Your task to perform on an android device: I'd want to identify the plants by taking a picture of them  to find out what species they are in the Plantum app.
Image 0: 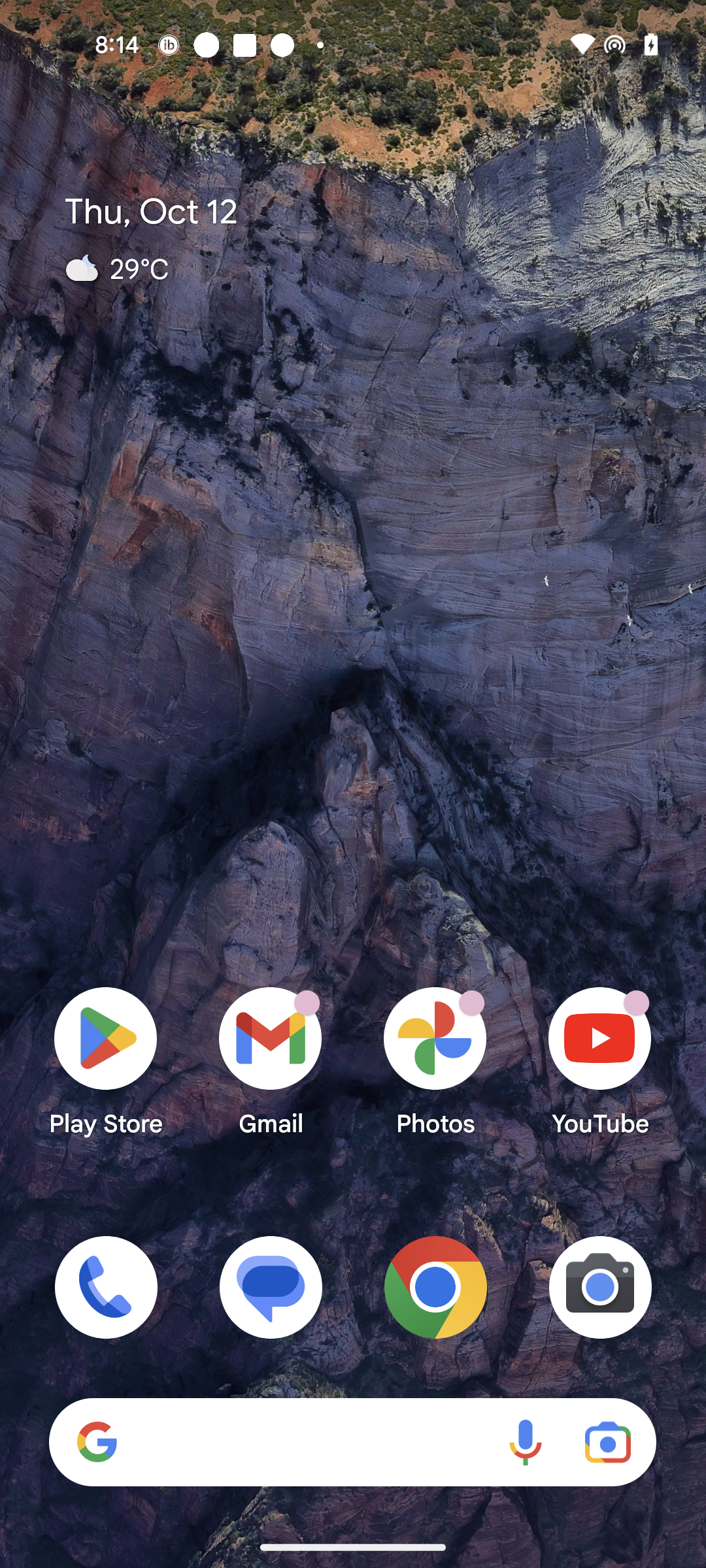
Open Plantum app
Step 0: open app "Plantum"
Image 1: 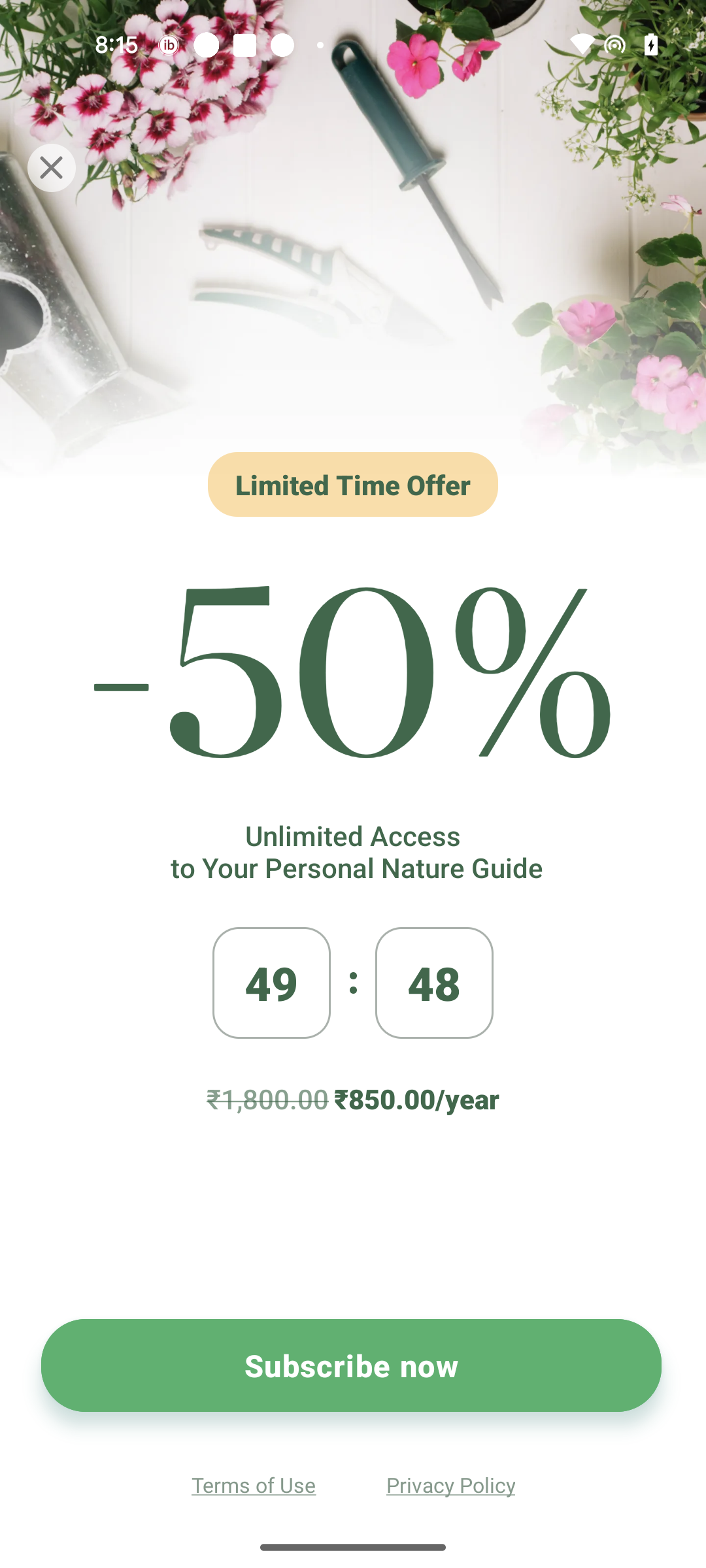
Click on the Close icon at the top left corner of the screen
Step 1: click (49, 163)
Image 2: 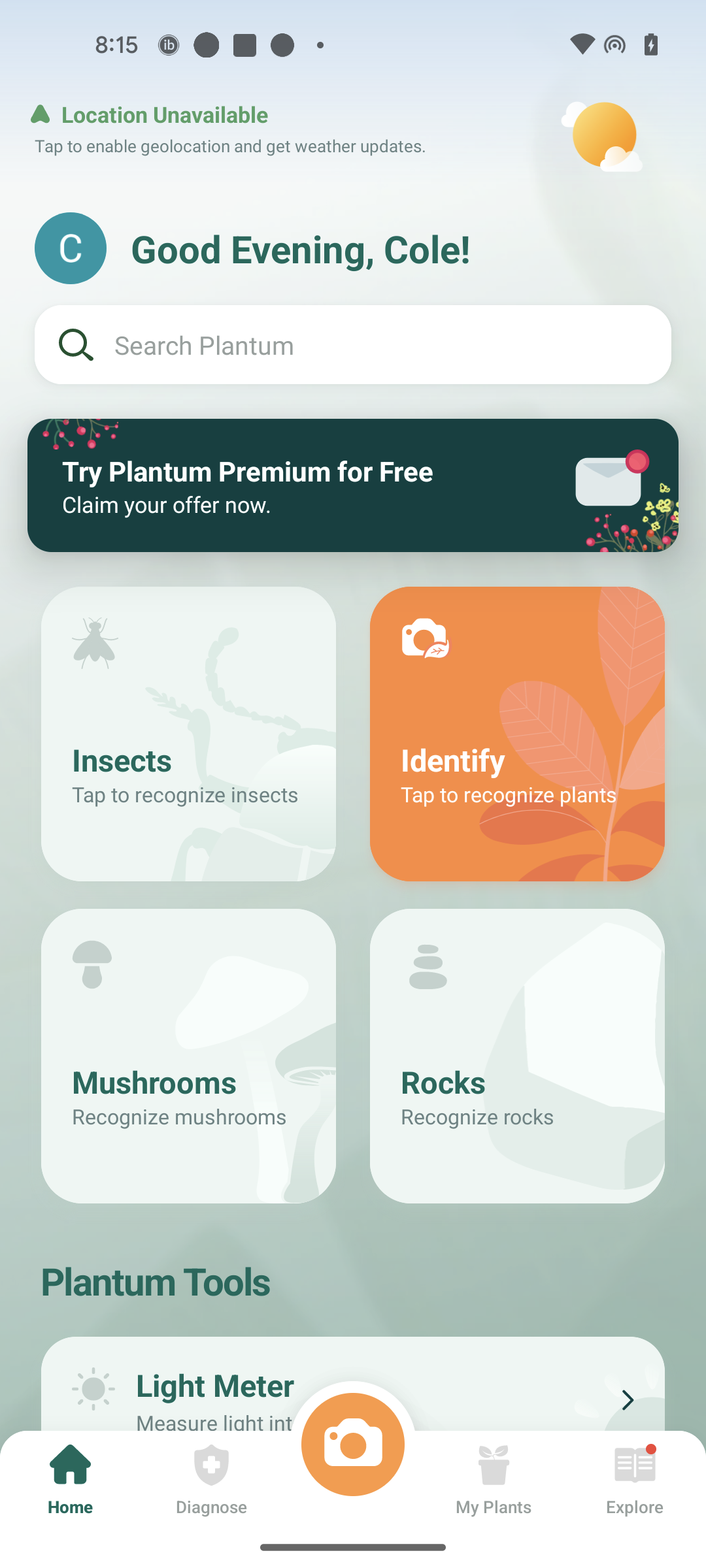
Click on the Identify option
Step 2: click (472, 705)
Image 3: 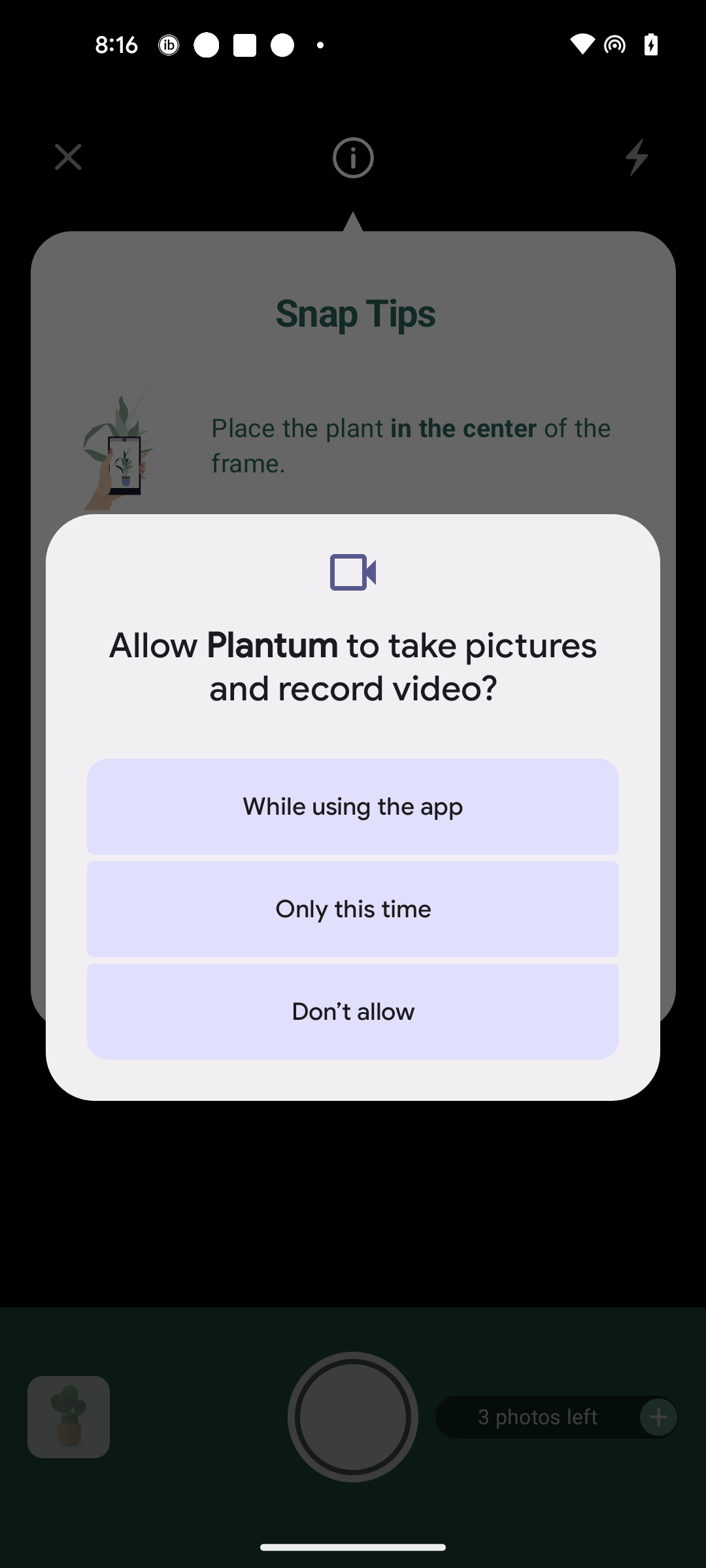
Click on the While using the app option
Step 3: click (353, 806)
Image 4: 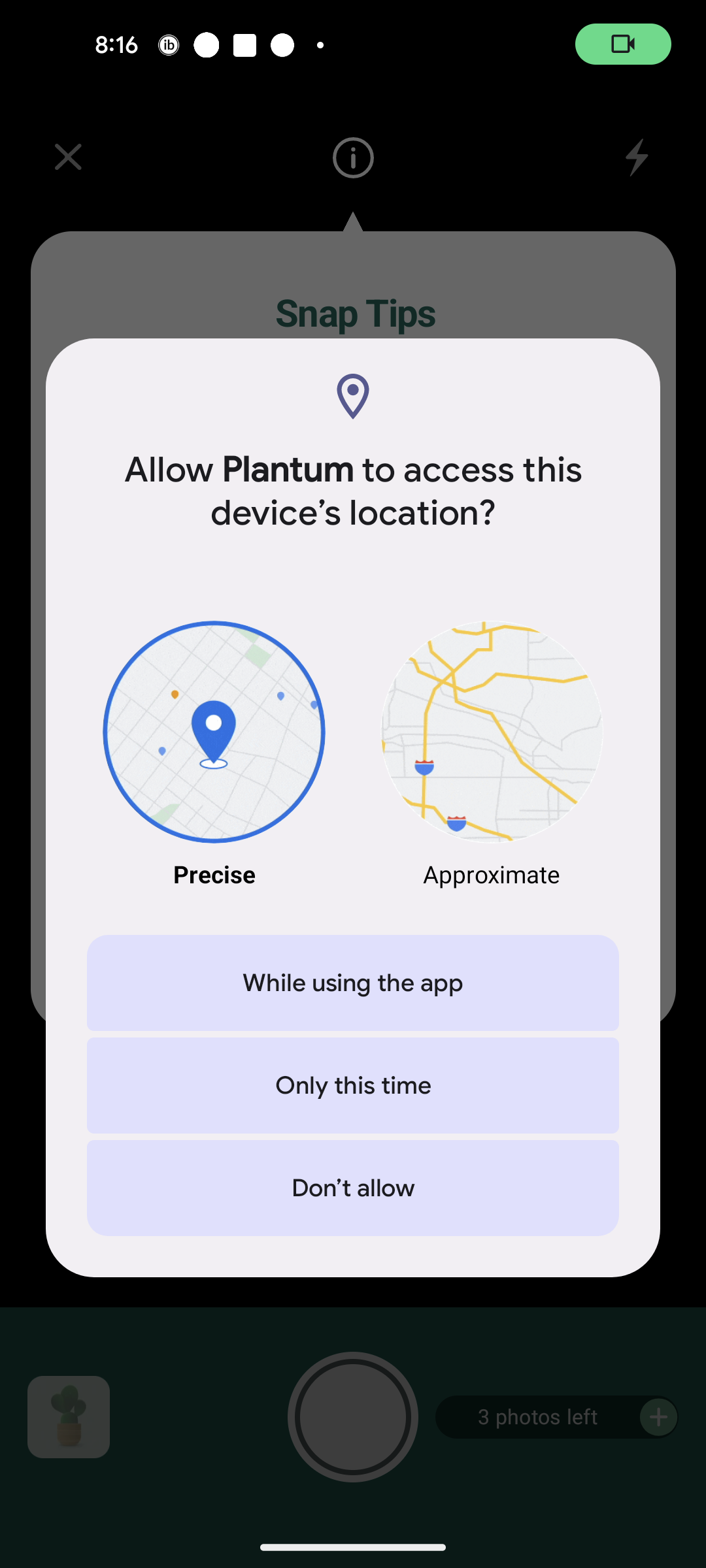
Click on the While using the app option
Step 4: wait
Image 5: 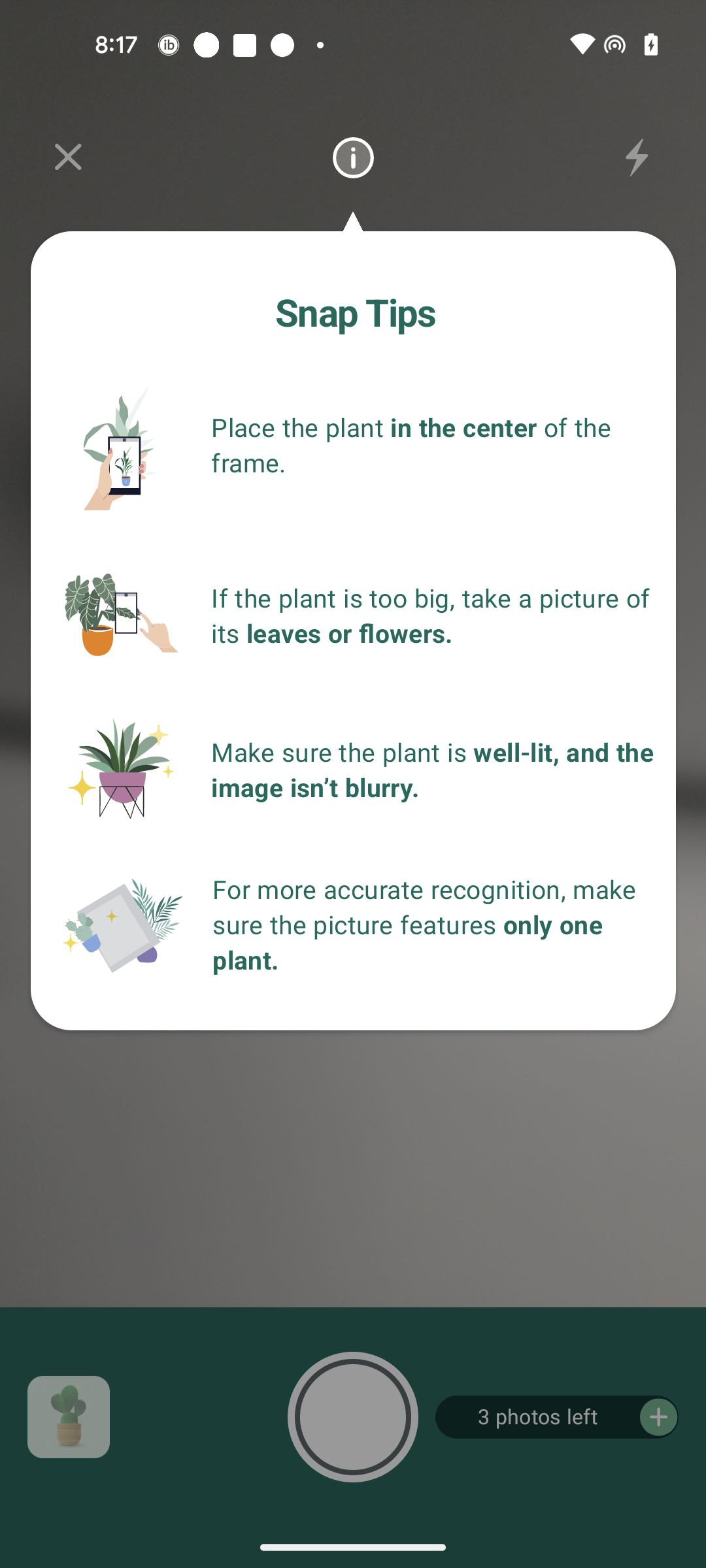
Click on the Close icon at the top left corner of the screen
Step 5: click (61, 155)
Image 7: 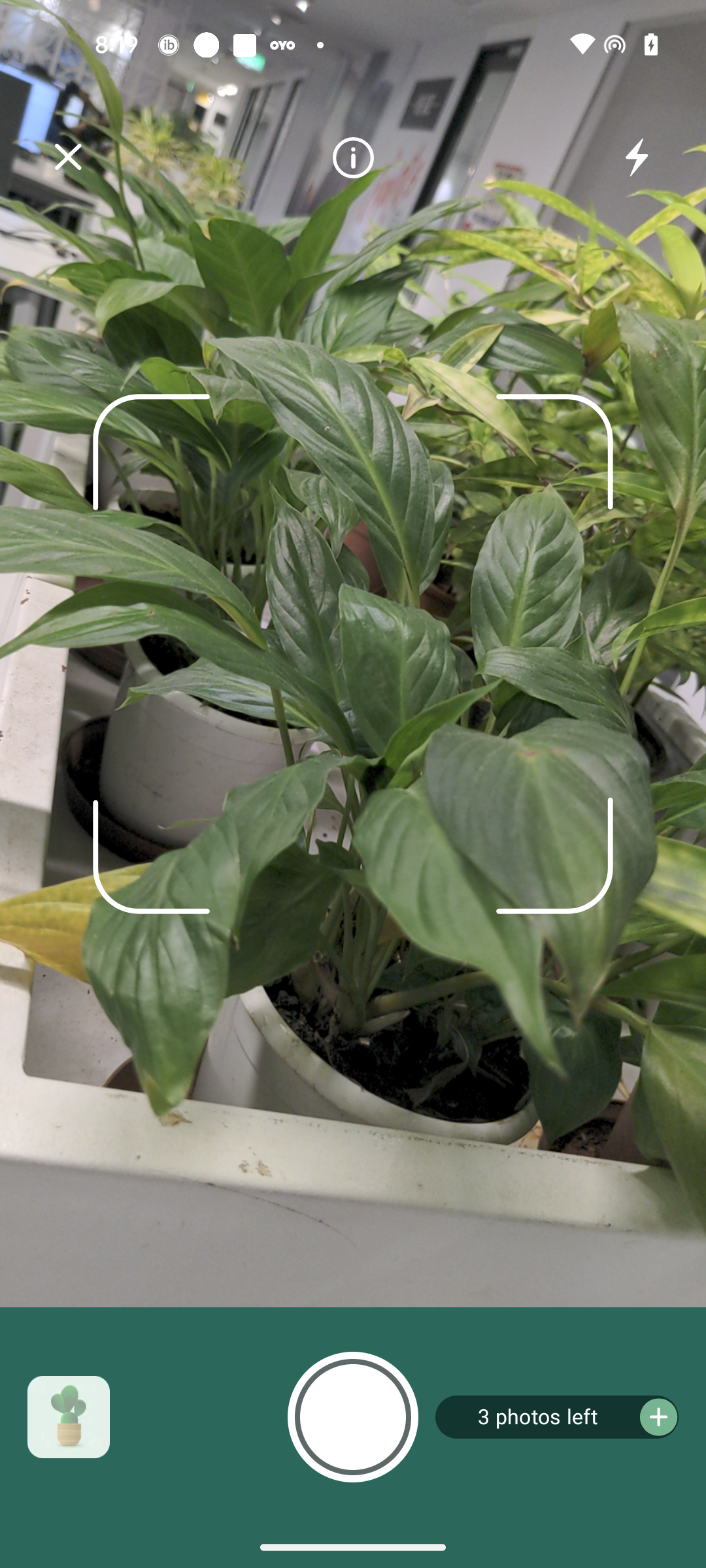
Click on the Capture button
Step 7: wait
Image 8: 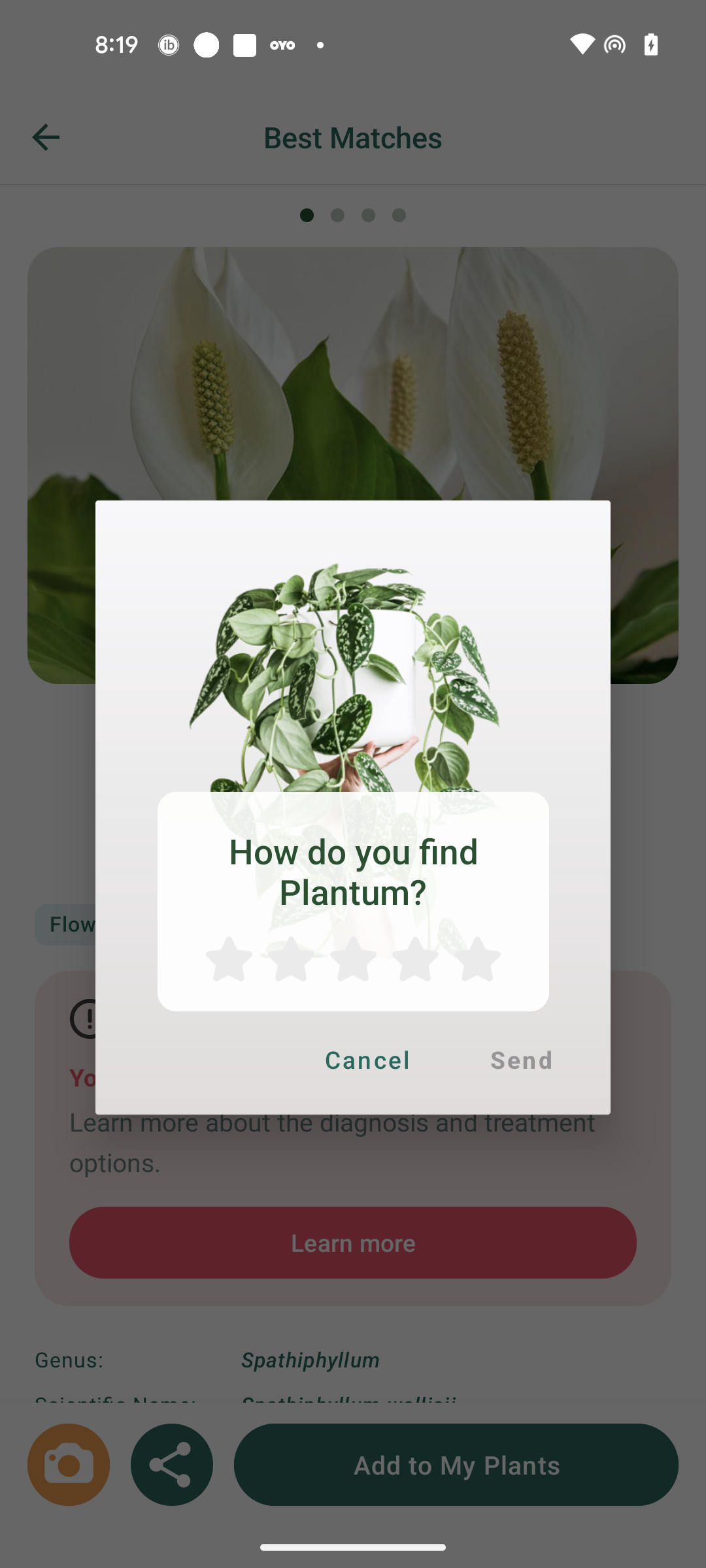
Give 4 stars rating
Step 8: click (409, 962)
Image 9: 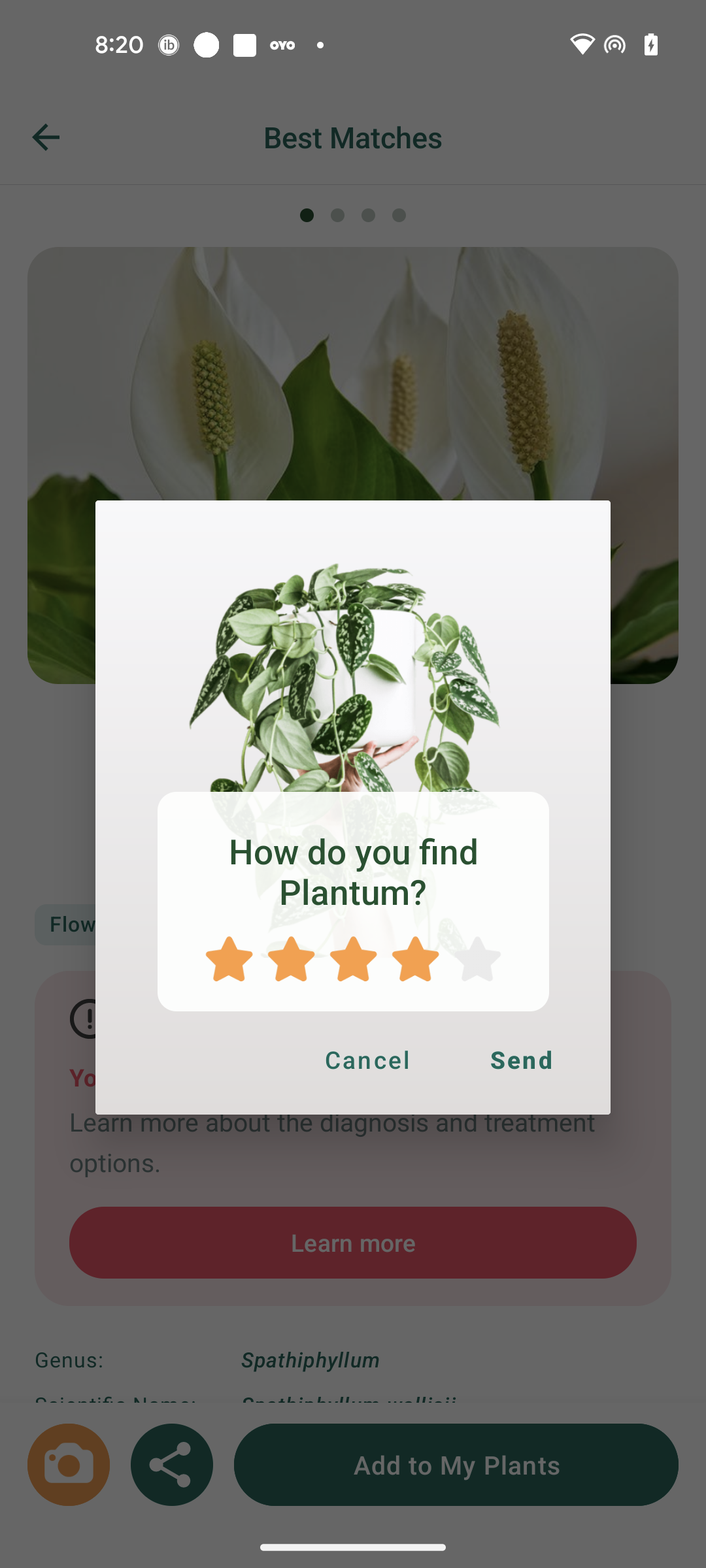
Click on the Send option
Step 9: click (521, 1060)
Image 10: 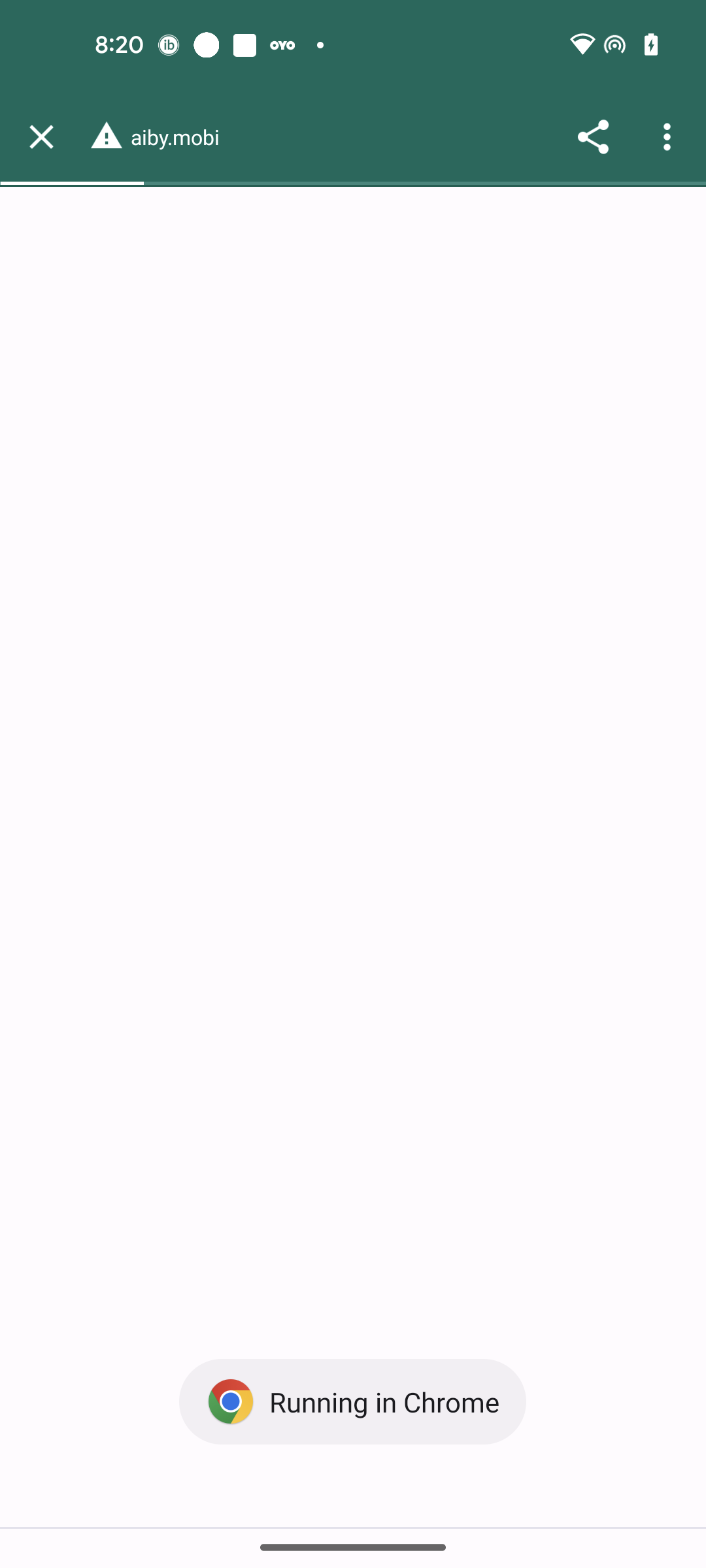
Click on the Send option
Step 10: wait